Your task to perform on an android device: I'd like to read customer reviews on the Banggood app so that I can make an informed decision on the Blitwolf BW-VP1-Pro LCD Projector 2800's quality.
Image 0: 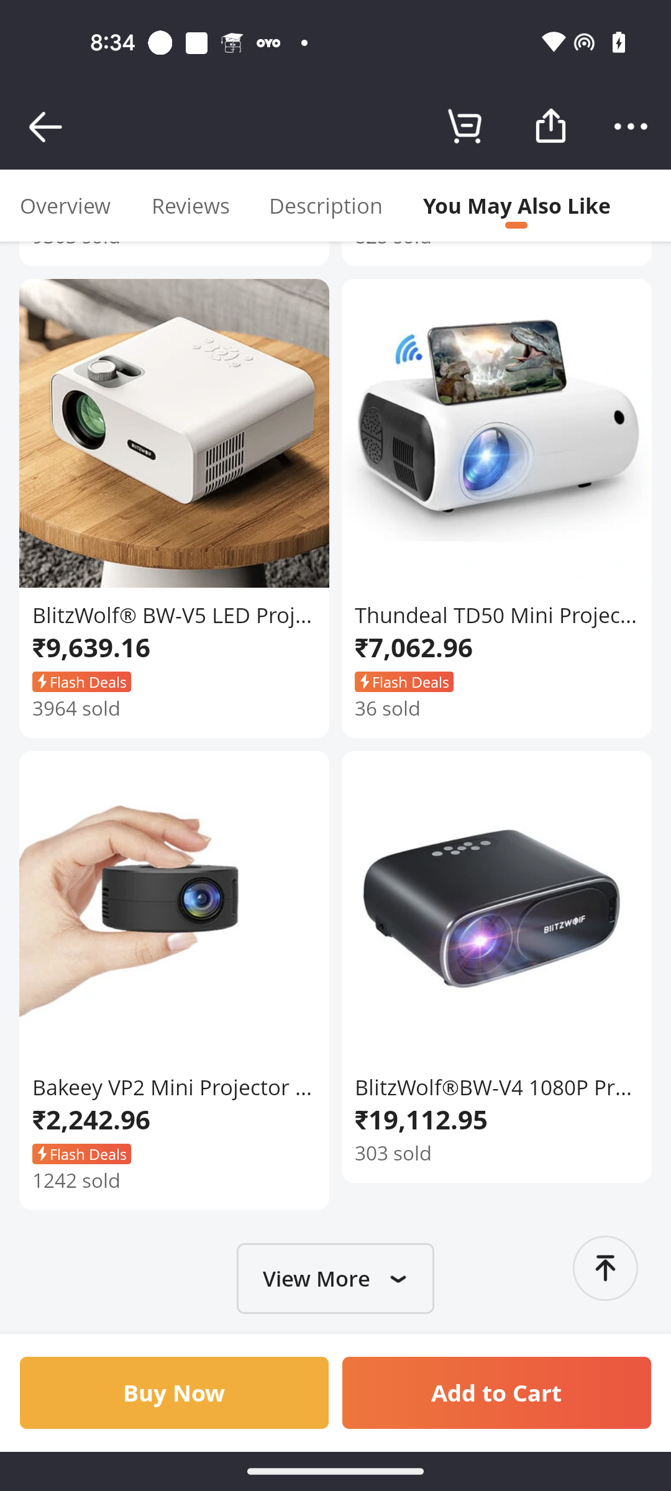
Go to the Reviews section
Step 0: click (189, 205)
Image 1: 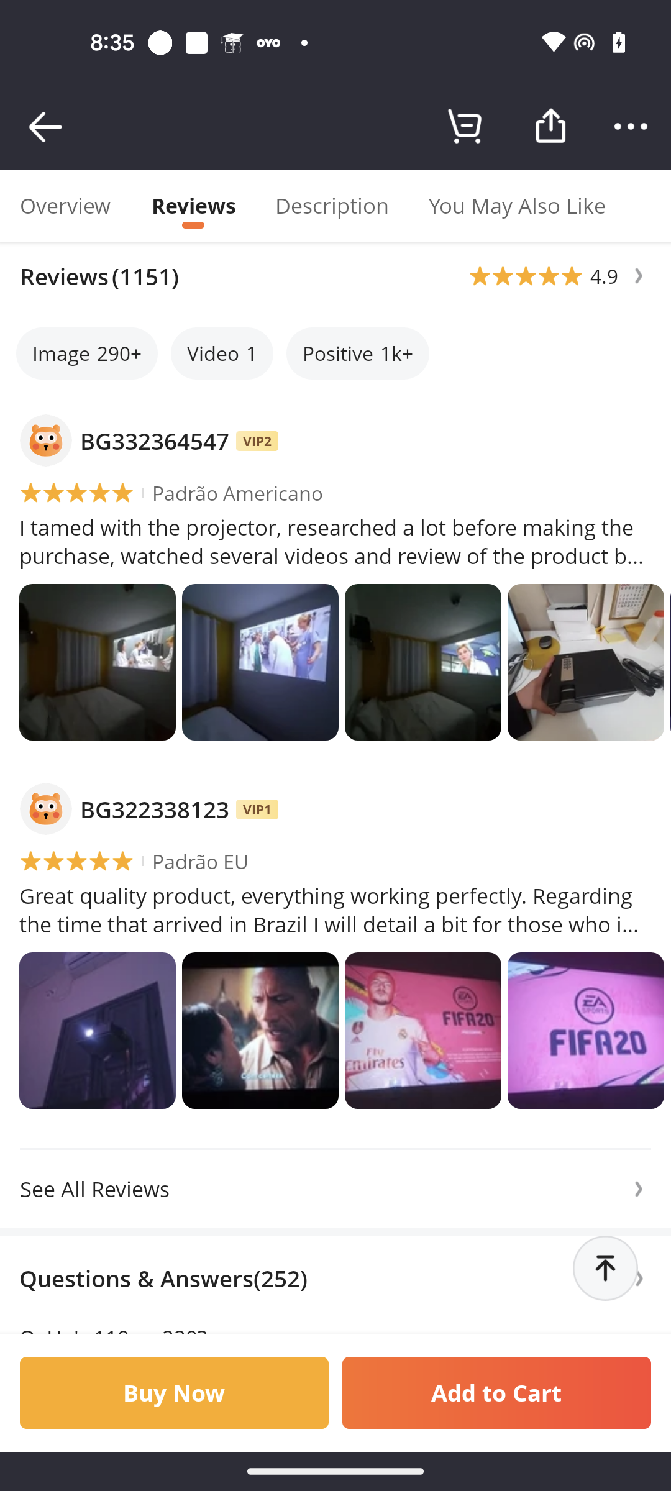
Swipe up to read reviews
Step 1: scroll down